Your task to perform on an android device: I want to read the reviews of Nike brand sports shoes and what other customers say about the Shoe
Image 0: 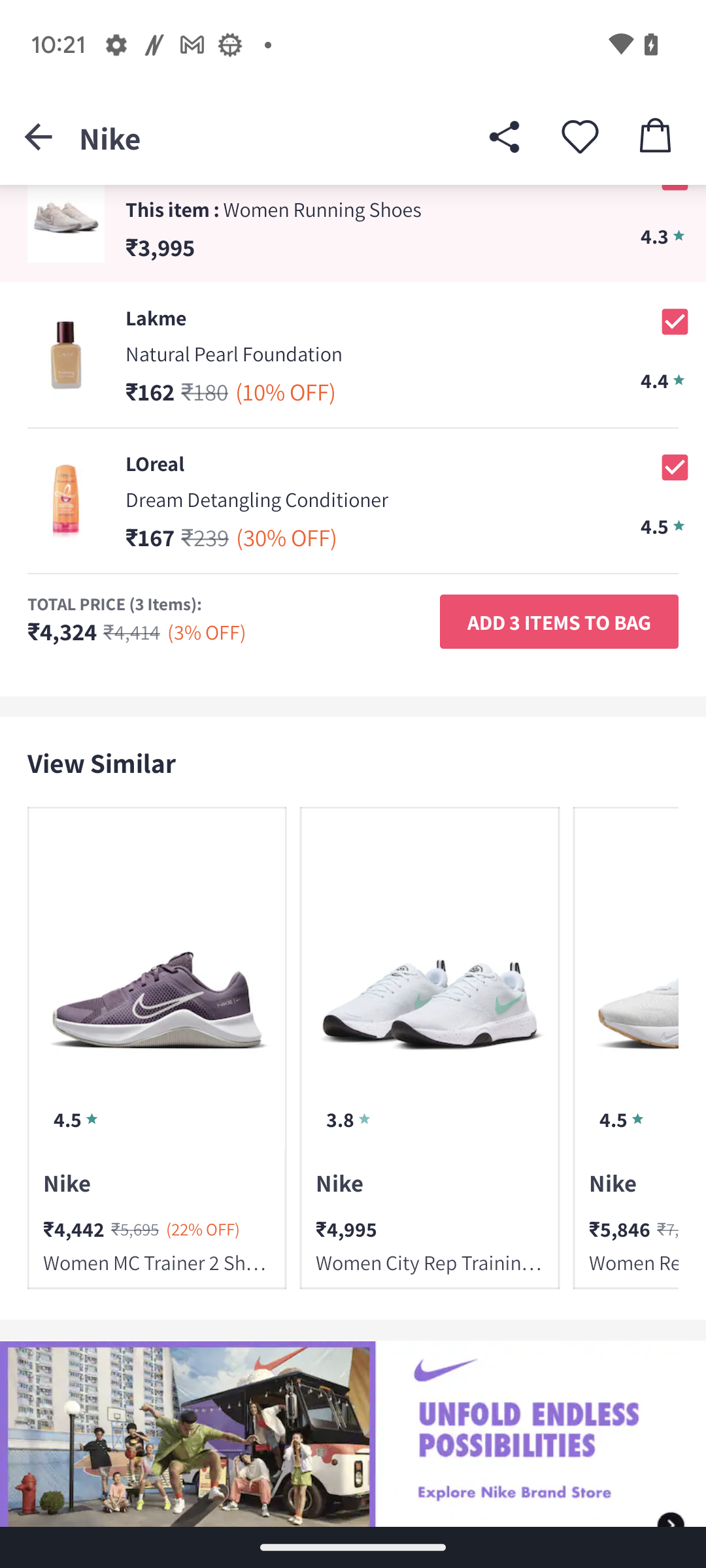
scroll down to view the reviews option
Step 0: scroll up
Image 1: 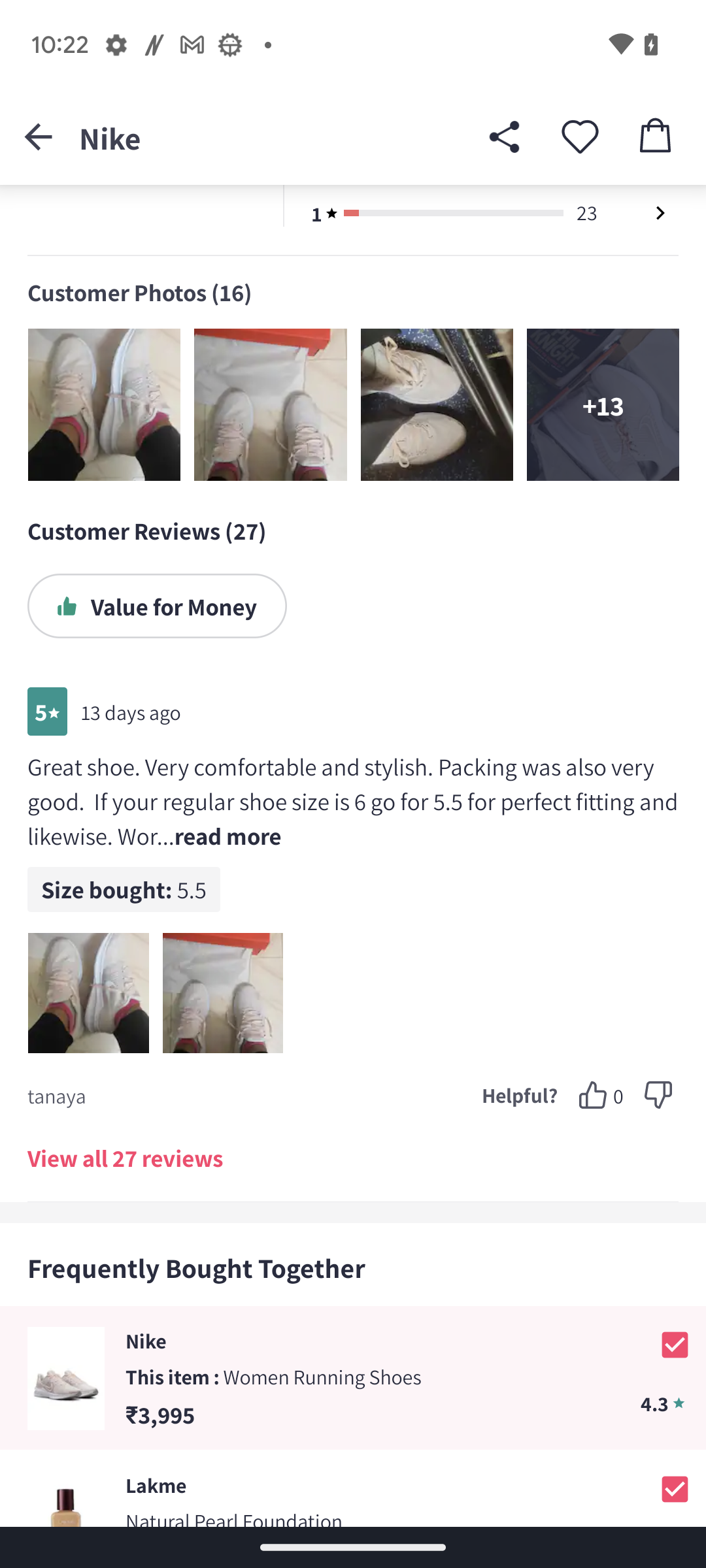
Click on the view all 27 reviews option
Step 1: click (125, 1158)